Your task to perform on an android device: View the Roadster sneakers shoes details in the myntra app.
Image 0: 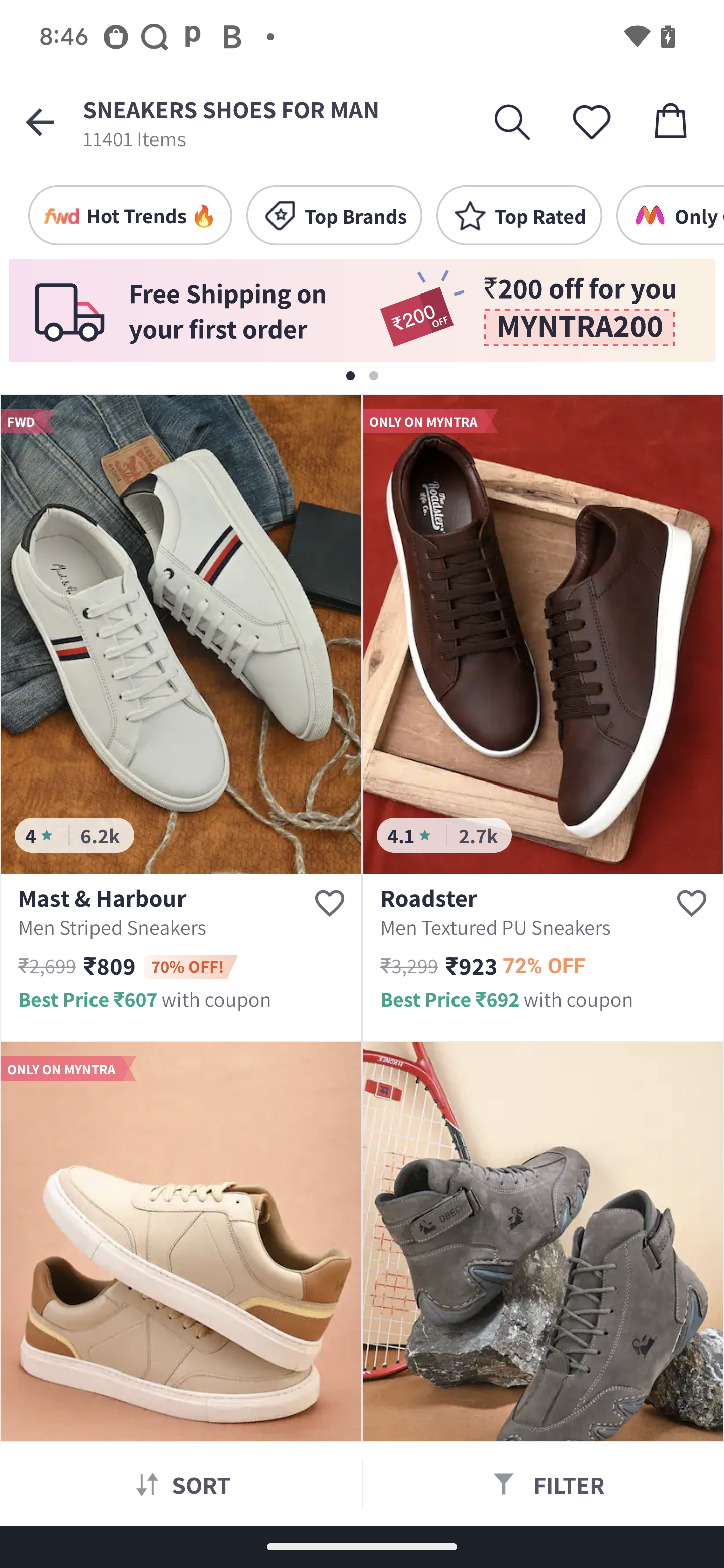
Step 0: click (542, 634)
Image 1: 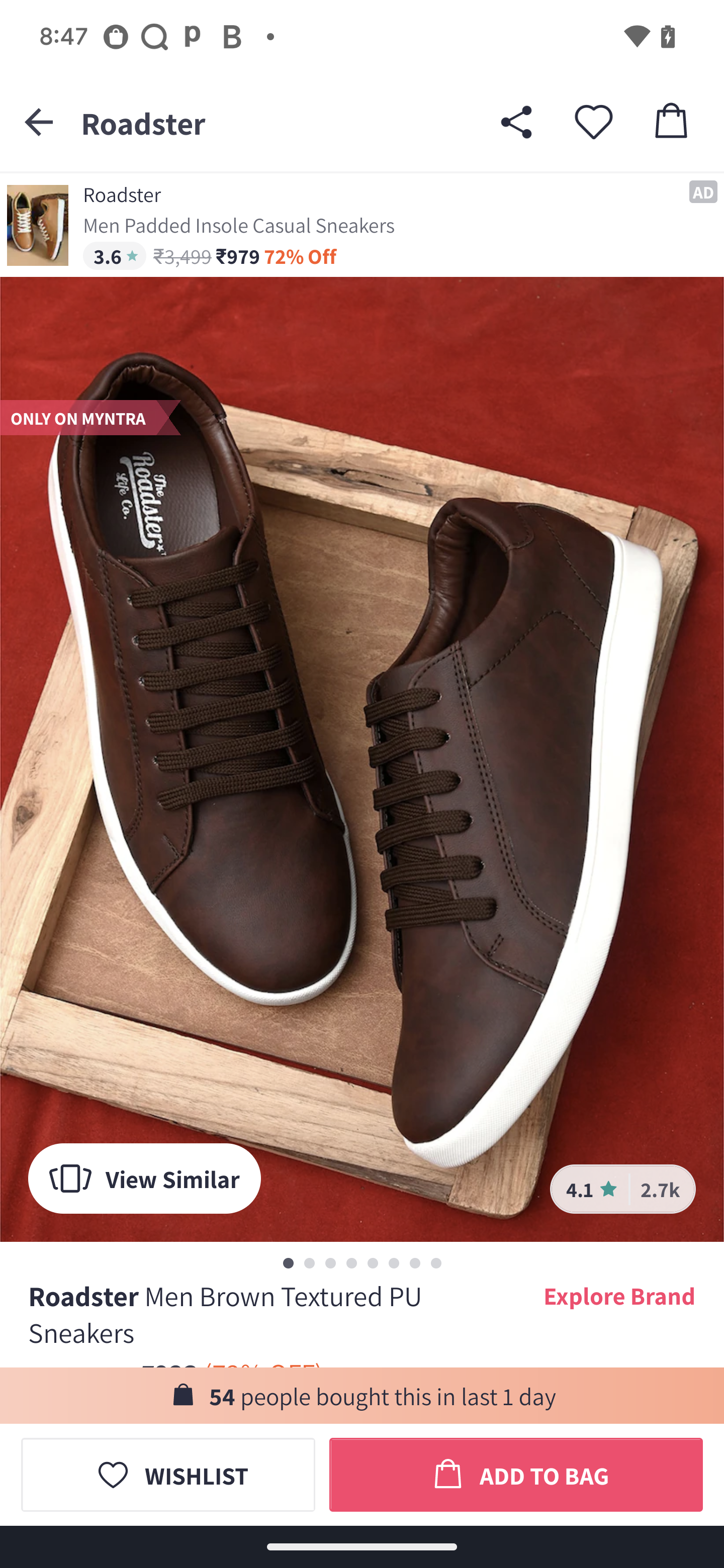
Swipe up on the screen to view the details 
Step 1: scroll down
Image 2: 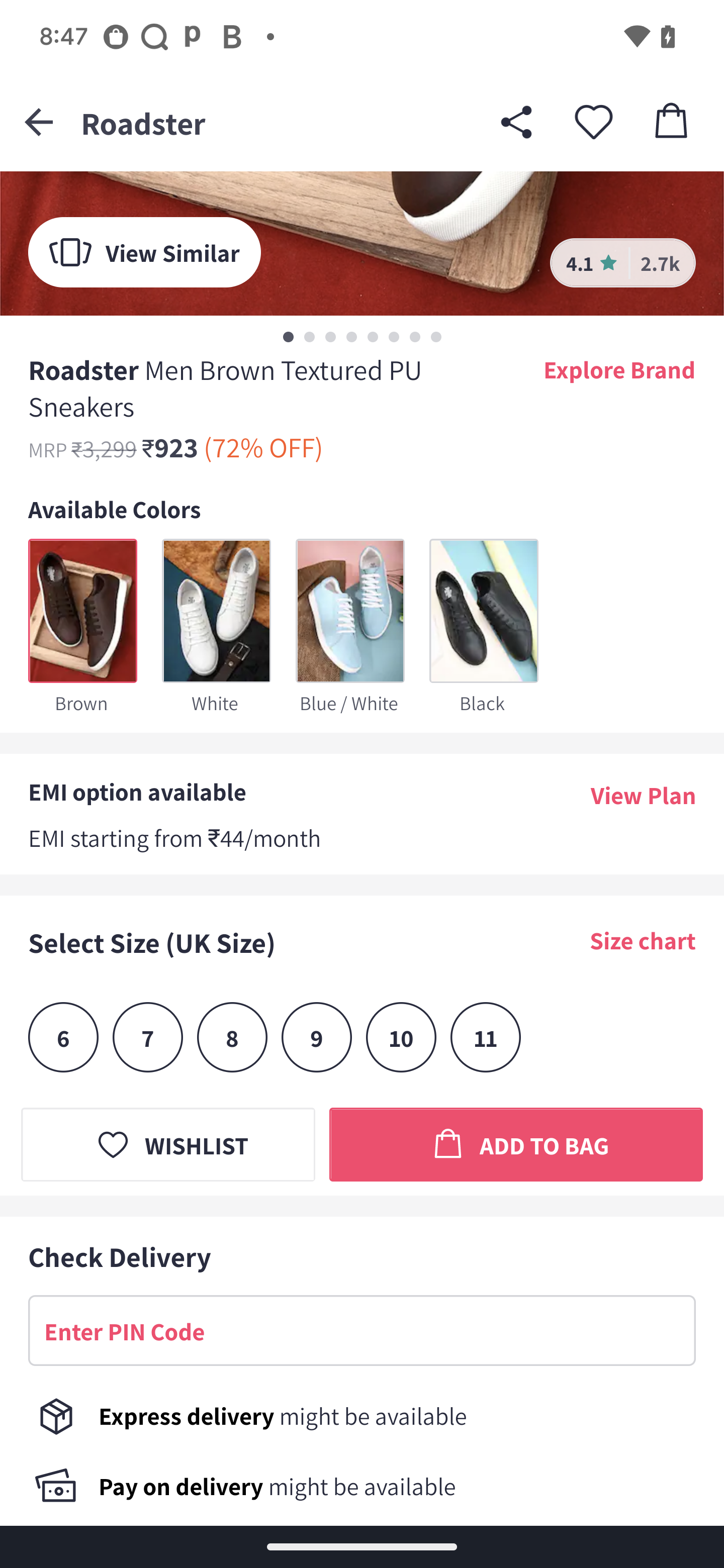
Swipe up on the screen to view the details 
Step 2: scroll down